Your task to perform on an android device: It's time to change the color, as I am fed up with the old color so I want to choose black  color  in the Myntra app
Image 0: 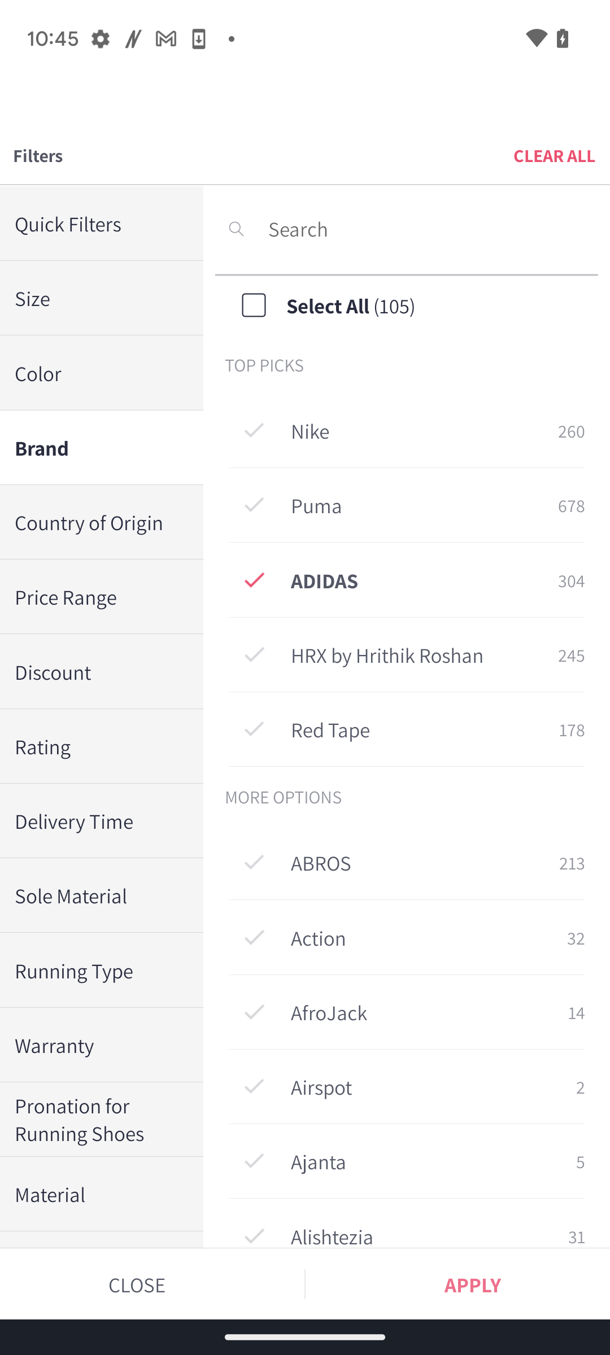
Click on the color option 
Step 0: click (94, 373)